Your task to perform on an android device: I want to add Shoes to my wishlist so that I can buy it later.
Image 0: 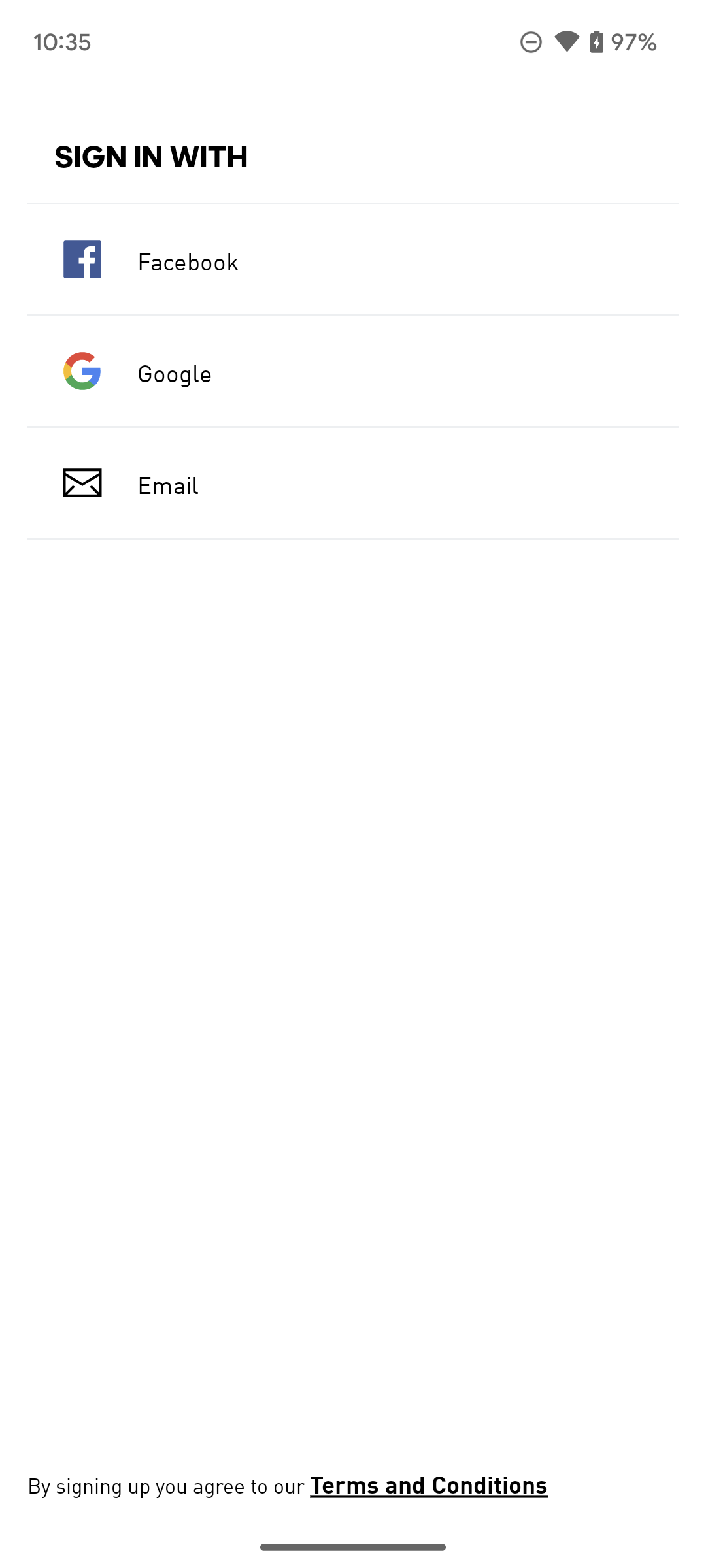
Swipe right on the screen.
Step 0: scroll left